Your task to perform on an android device: Utilizing the Infinite Painter app, I want to construct a rectangle shape in the drawing.
Image 0: 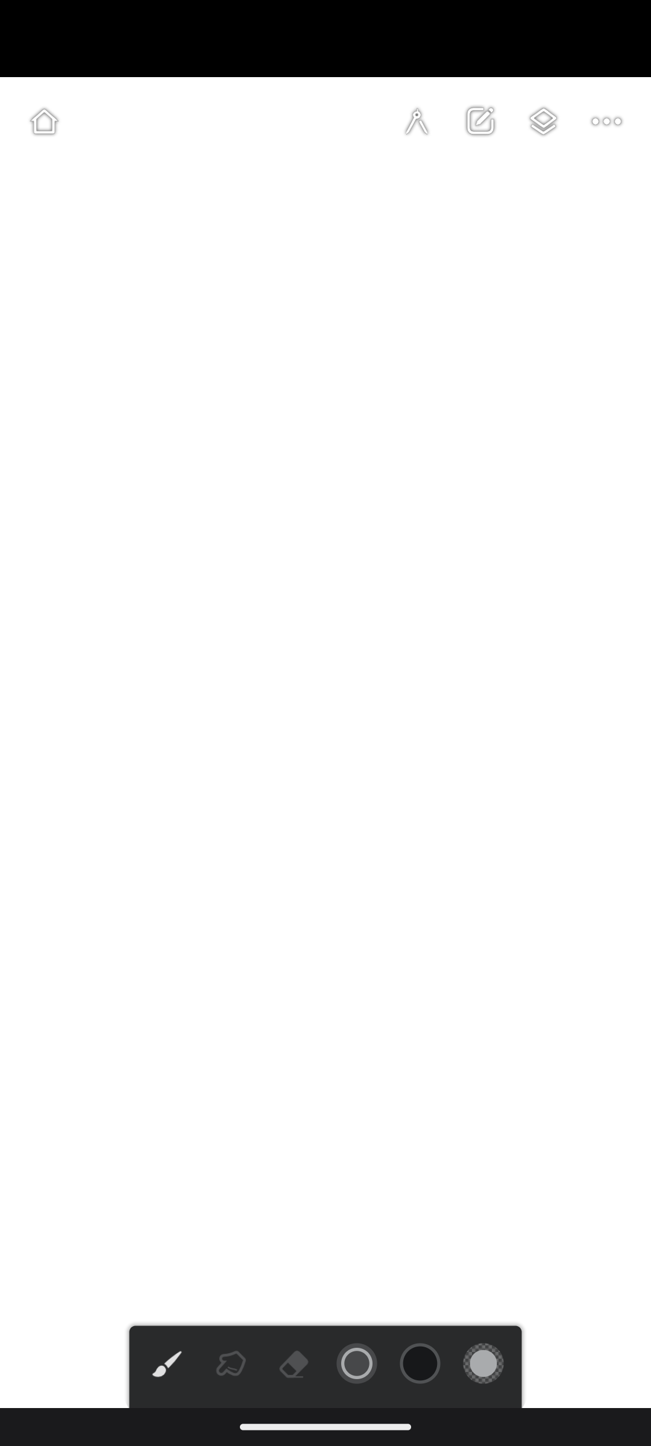
Click on the Tools icon
Step 0: click (417, 121)
Image 1: 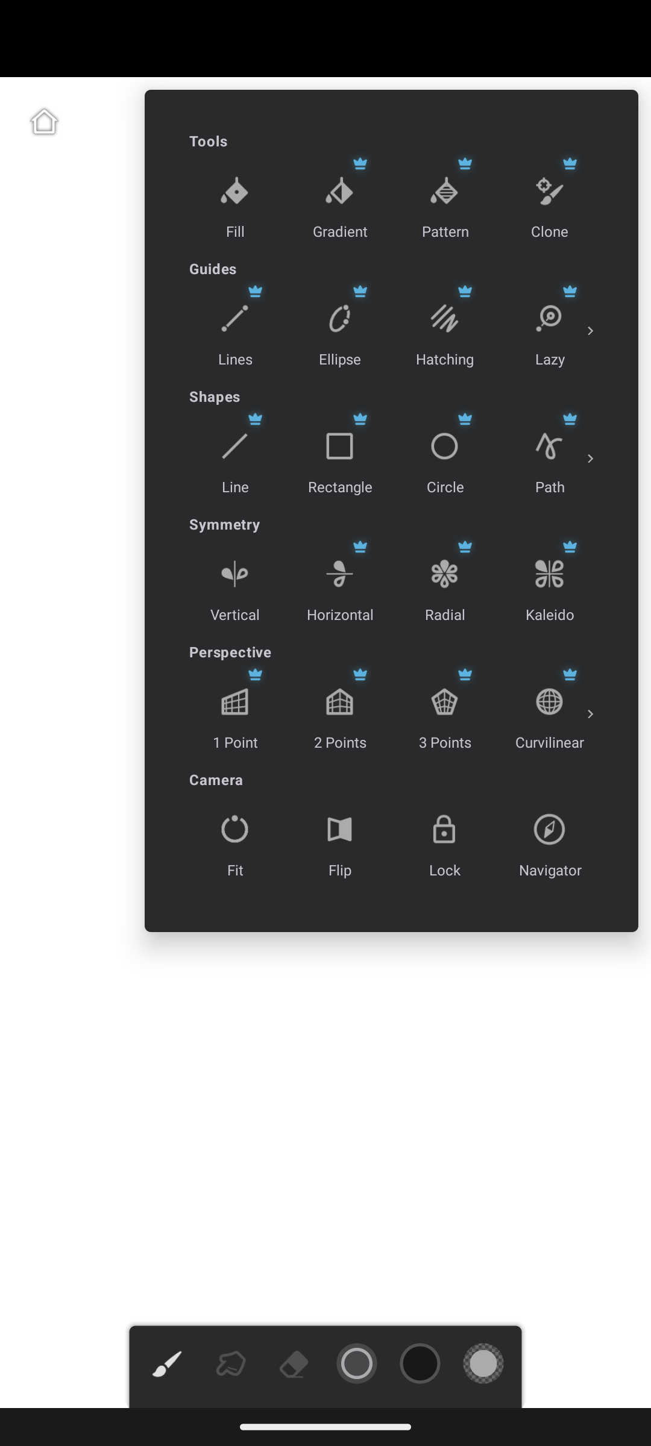
Click on the rectangle shape
Step 1: click (328, 458)
Image 2: 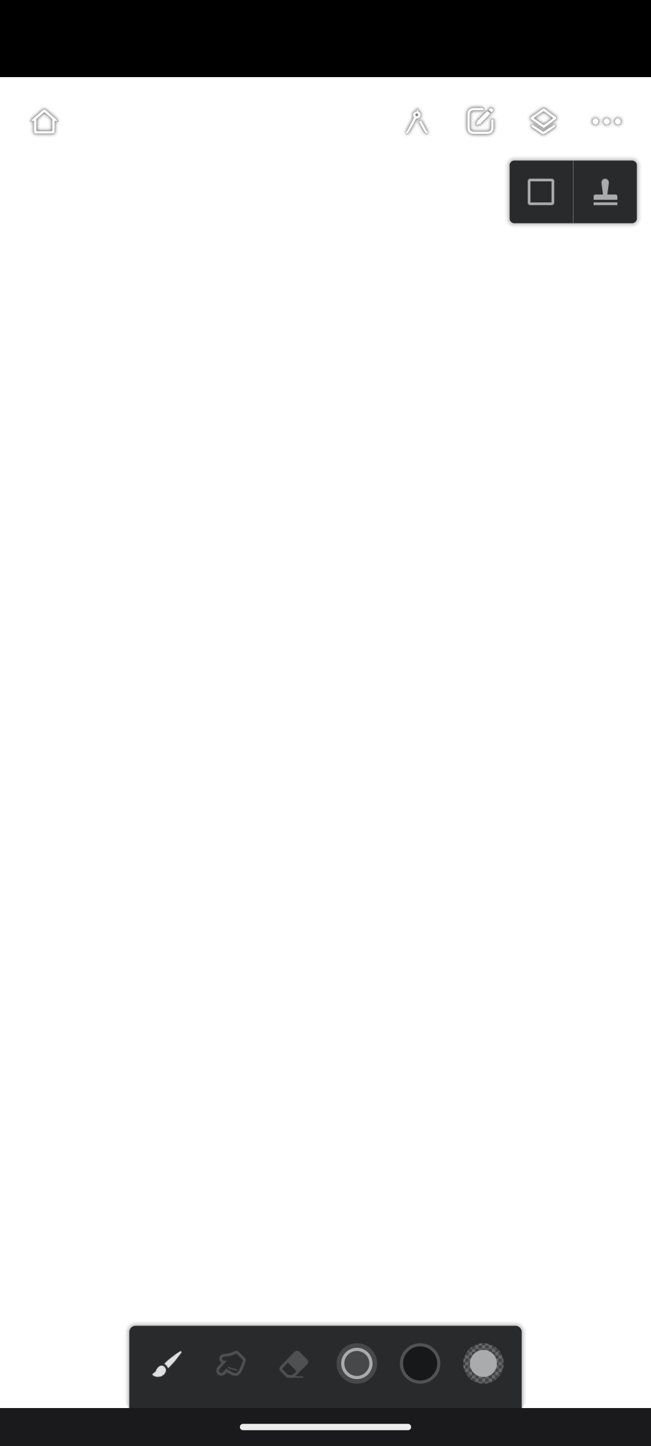
Swipe diagonally on the screen to create a  rectangle
Step 2: scroll left